Your task to perform on an android device: I want to go to Manage your Google Drive storage in the Google Drive app so I can see how much storage is being utilised and when my storage will run out.
Image 0: 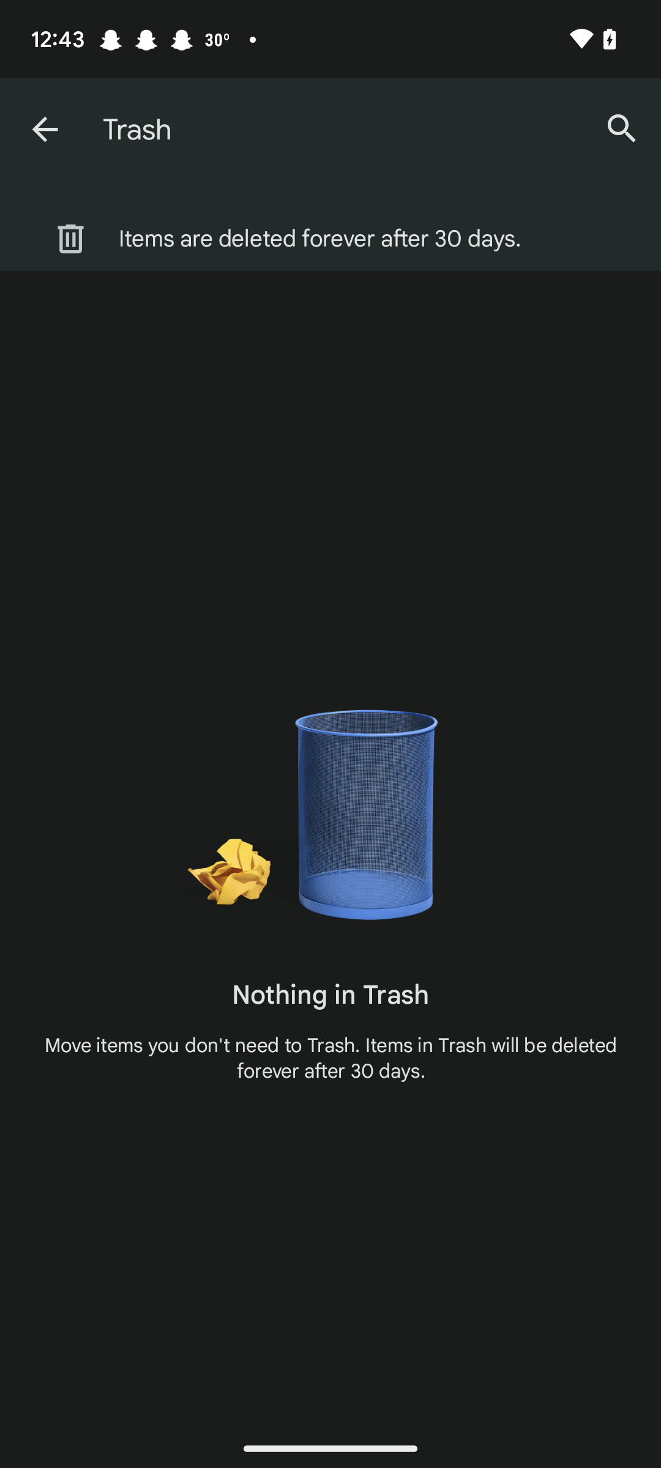
Go back to the previous screen
Step 0: press back button
Image 1: 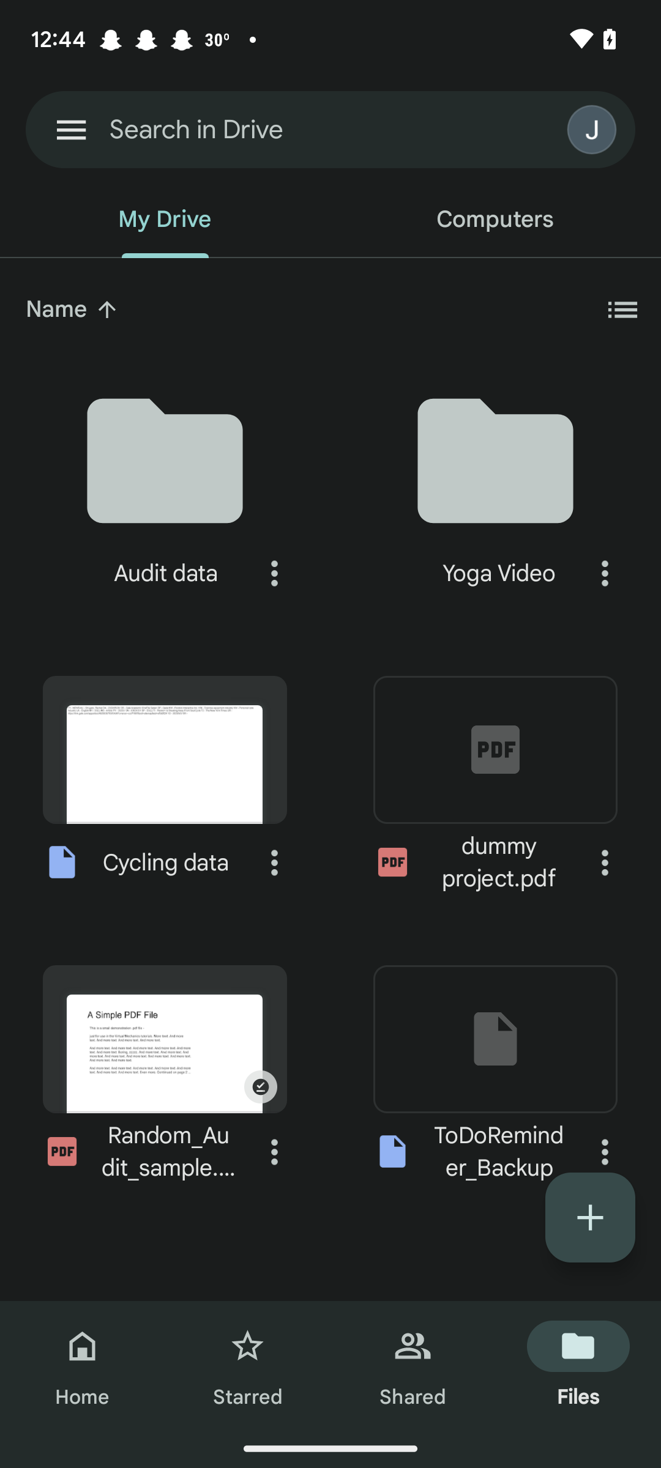
Click on the menu icon on the top left corner of the screen
Step 1: click (71, 130)
Image 2: 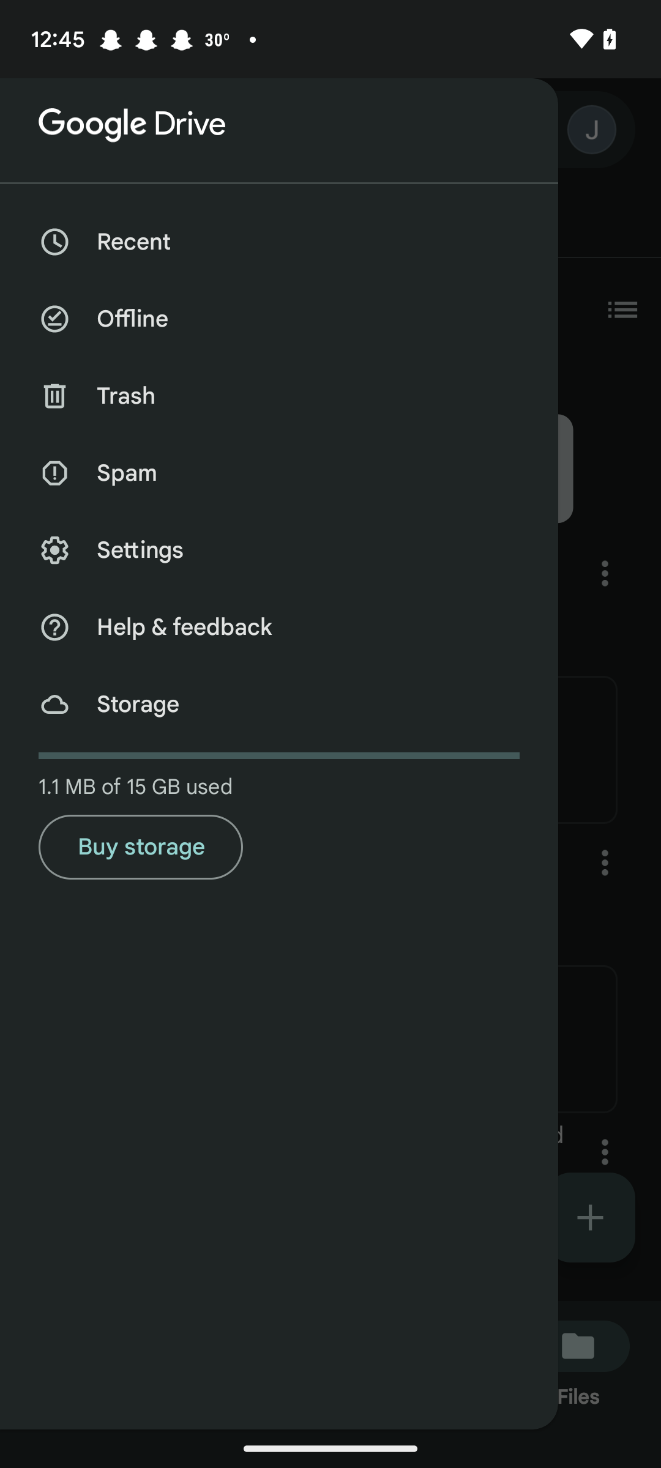
Click on the storage option
Step 2: click (279, 704)
Image 3: 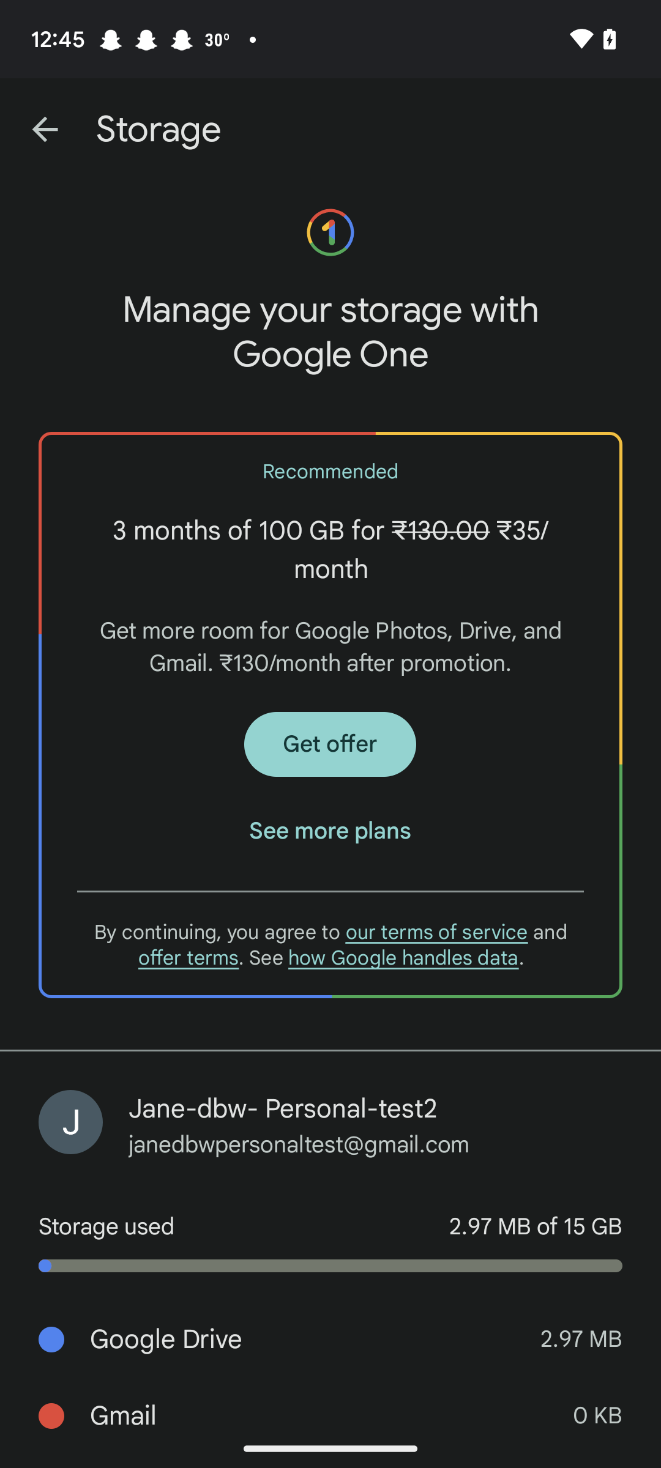
Swipe up the screen
Step 3: scroll down